Your task to perform on an android device: In Google Slides, I want to create a new Google Slide with a template flash card for presentation at the  school 25th anniversary ceremony.
Image 0: 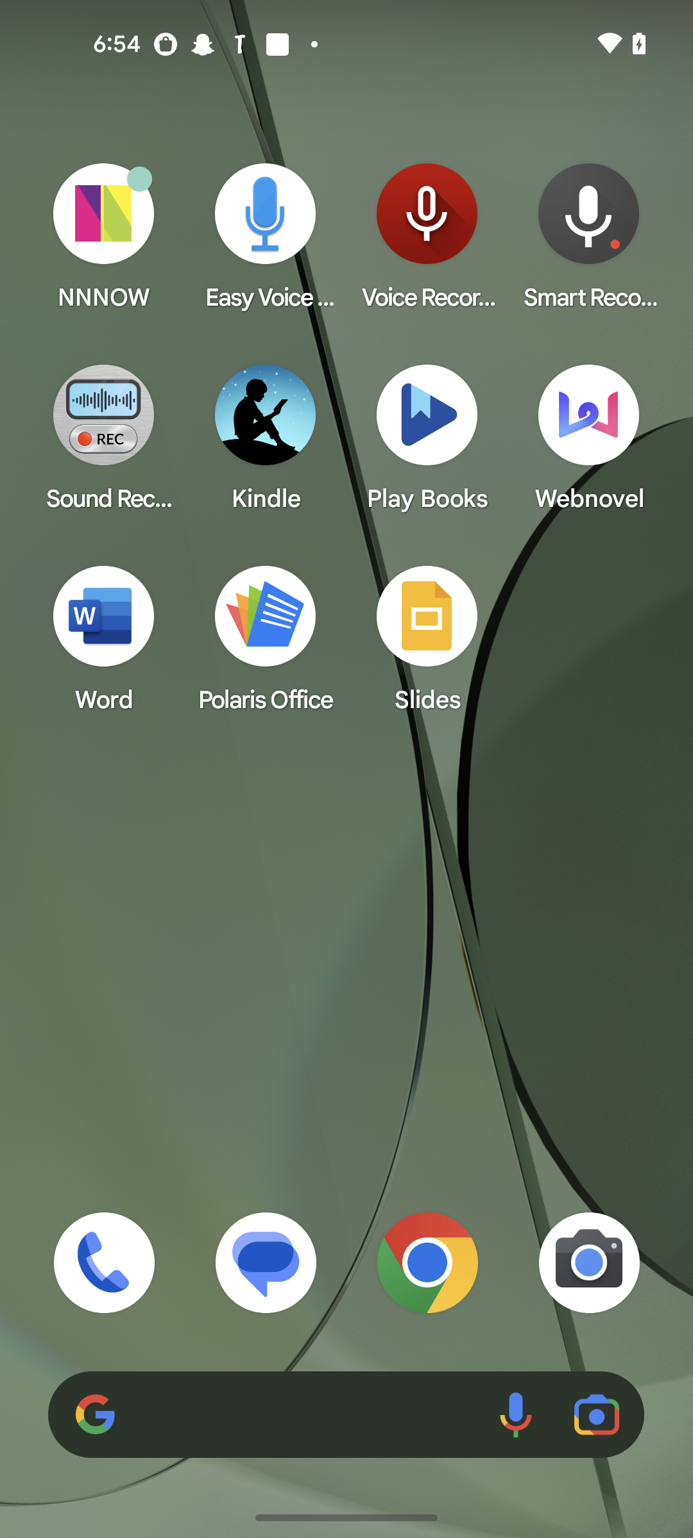
open the Google slide app
Step 0: open app "Slides"
Image 2: 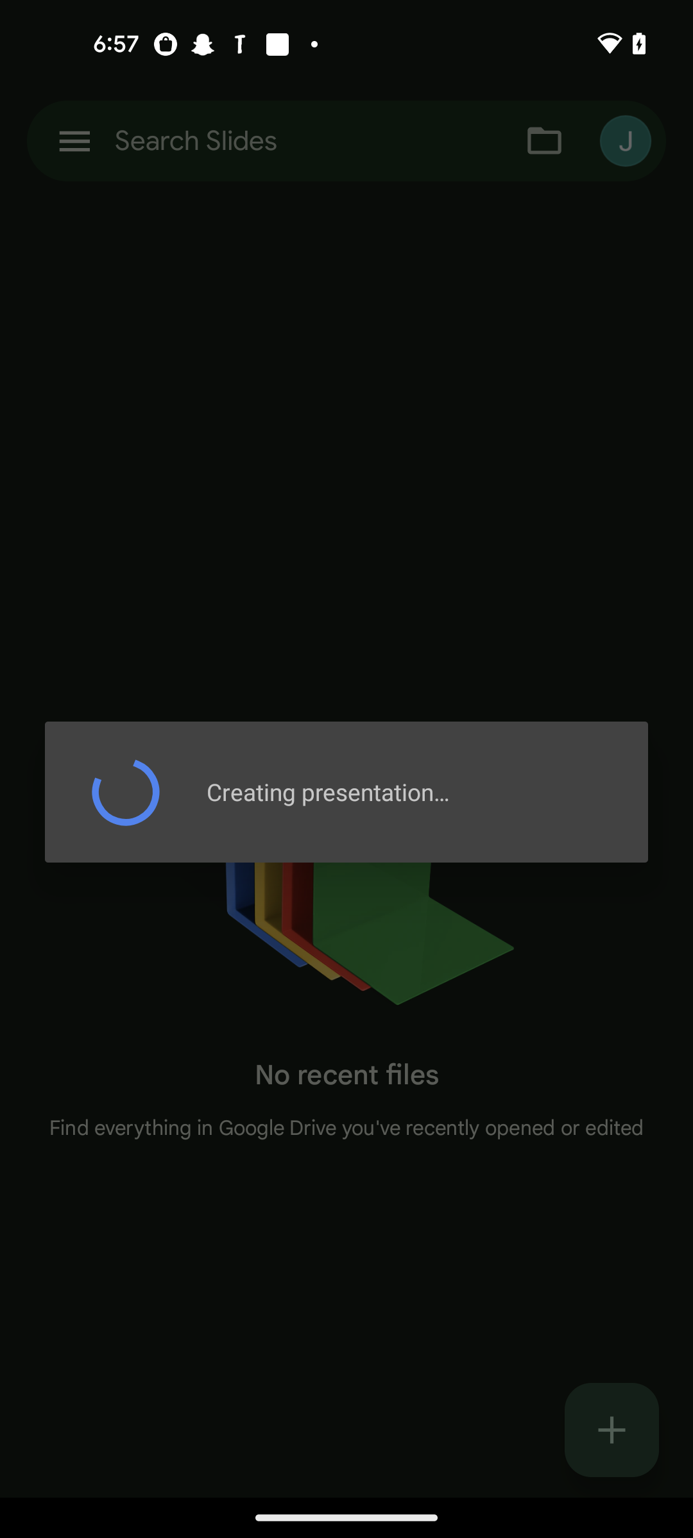
Click on the + icon at the bottom right corner of the screen
Step 2: wait
Image 3: 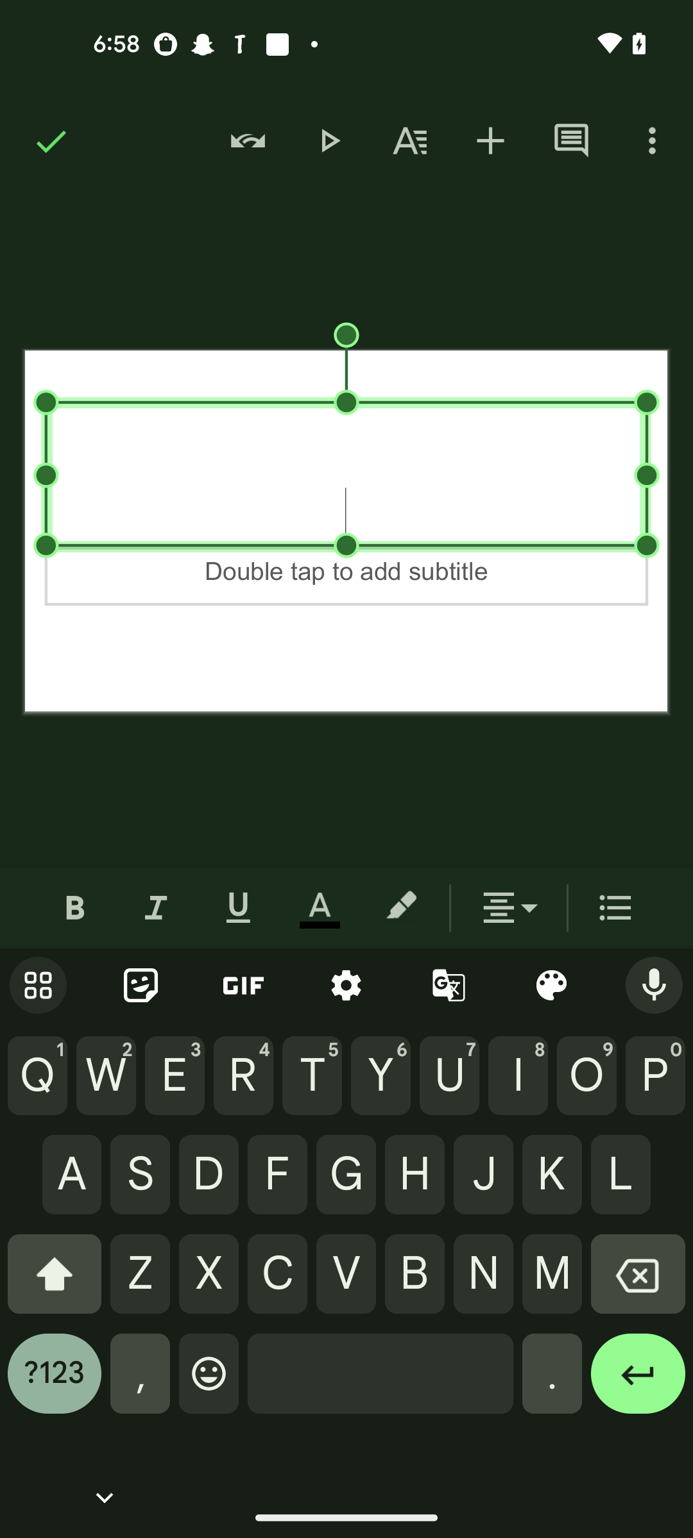
Enter a text as a school 25th anniversary ceremony.
Step 3: type " school 25th anniversary ceremony"